Your task to perform on an android device: Ask about the travel inspiration. From the Trip.com app's AI assistance.
Image 0: 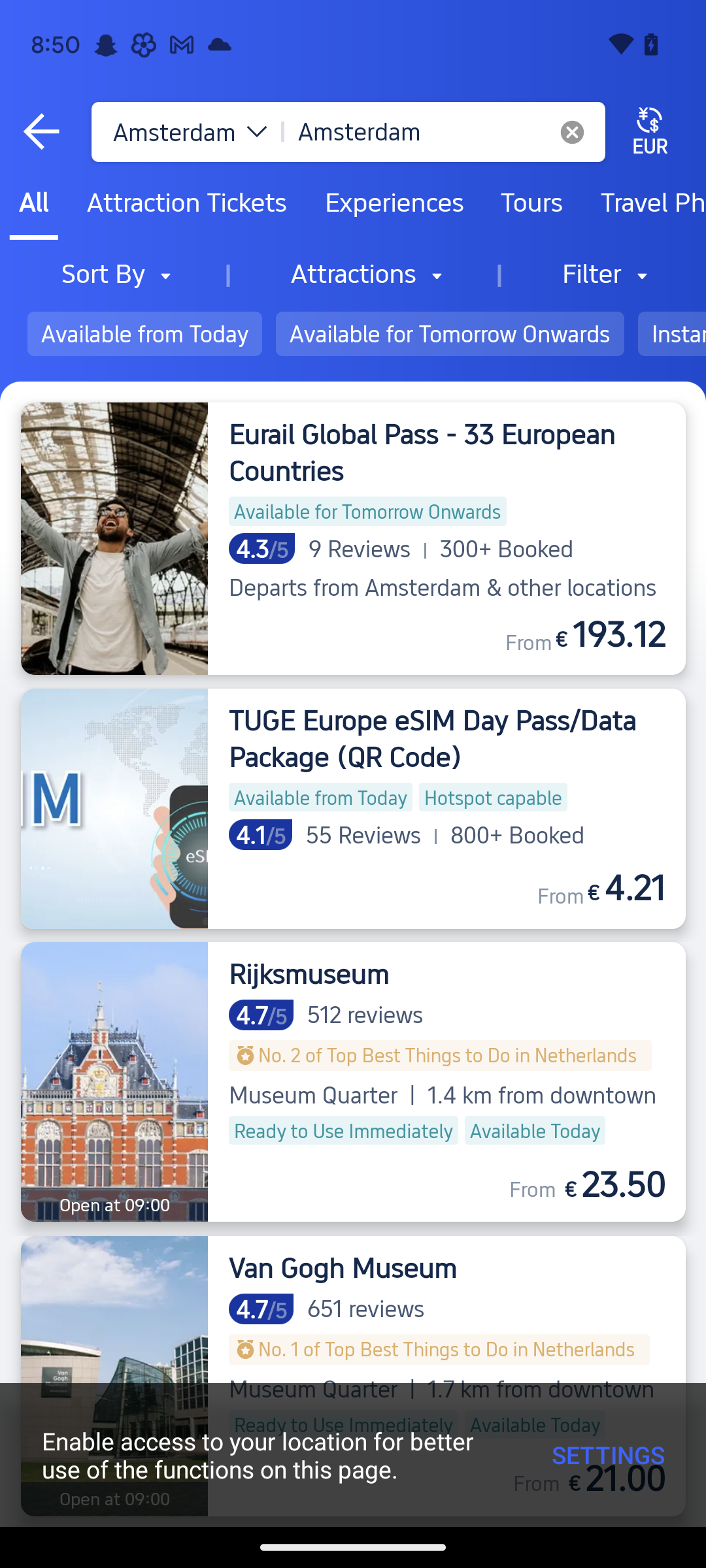
Go back to the Home screen of the app.
Step 0: press back button
Image 1: 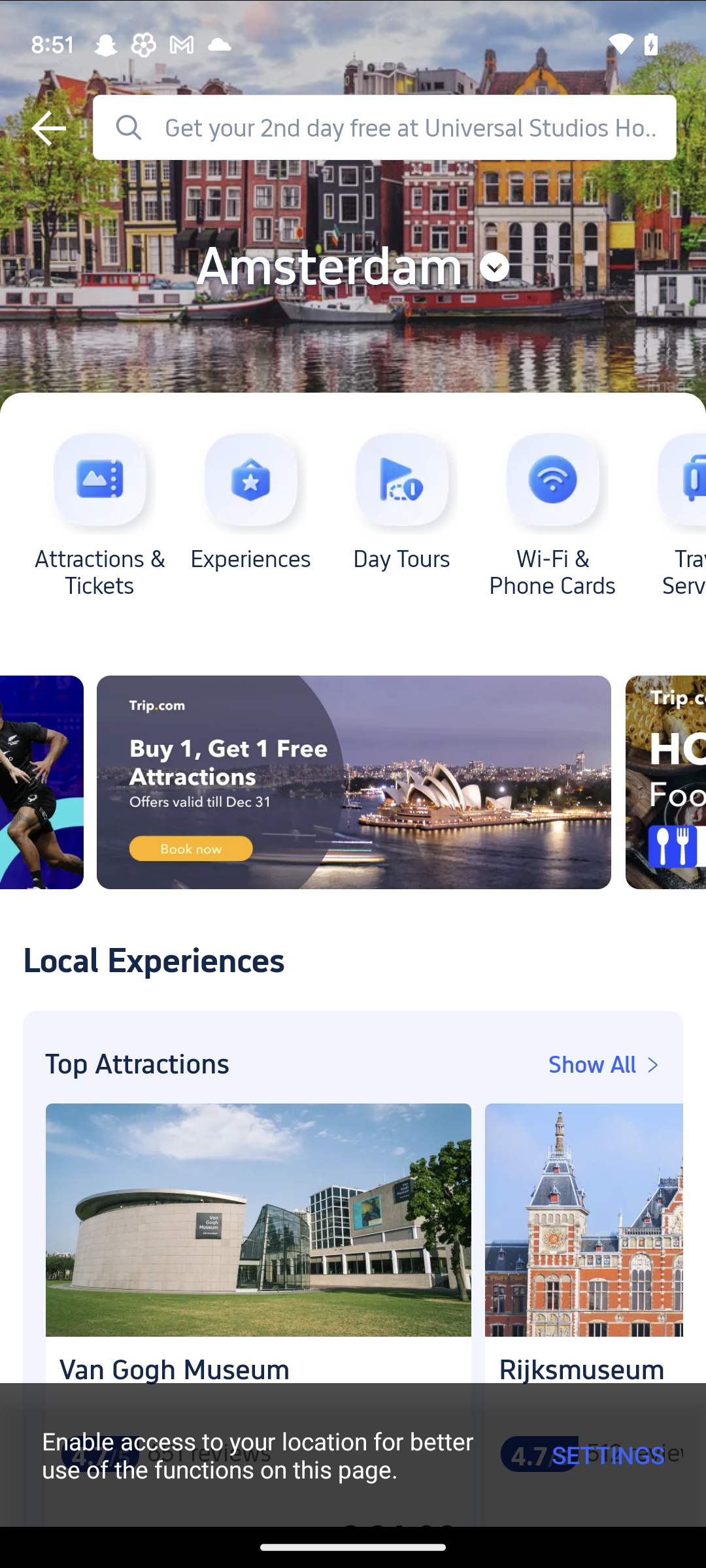
Go back to the Home screen of the app.
Step 1: press back button
Image 2: 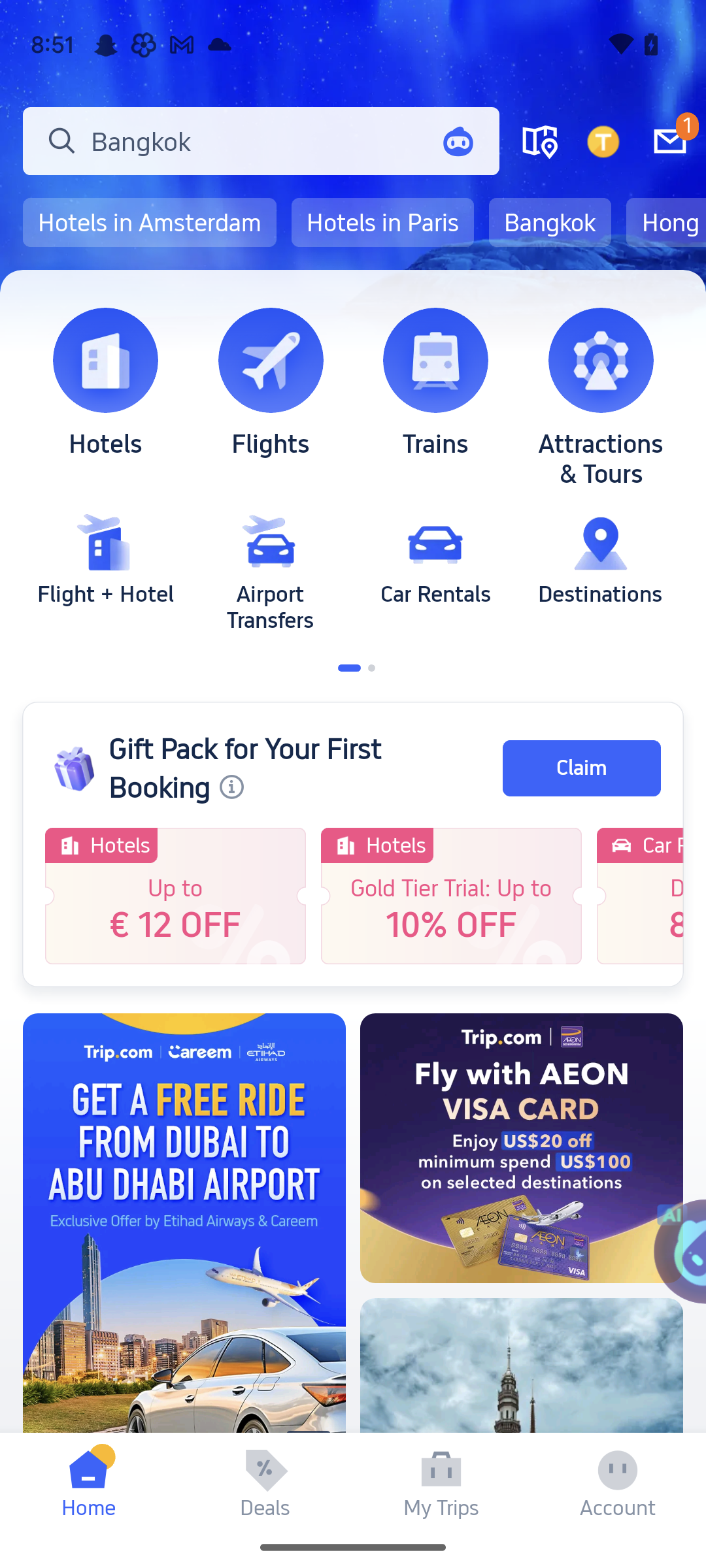
Click on the AI assistance on the right side of the screen.
Step 2: click (522, 1148)
Image 3: 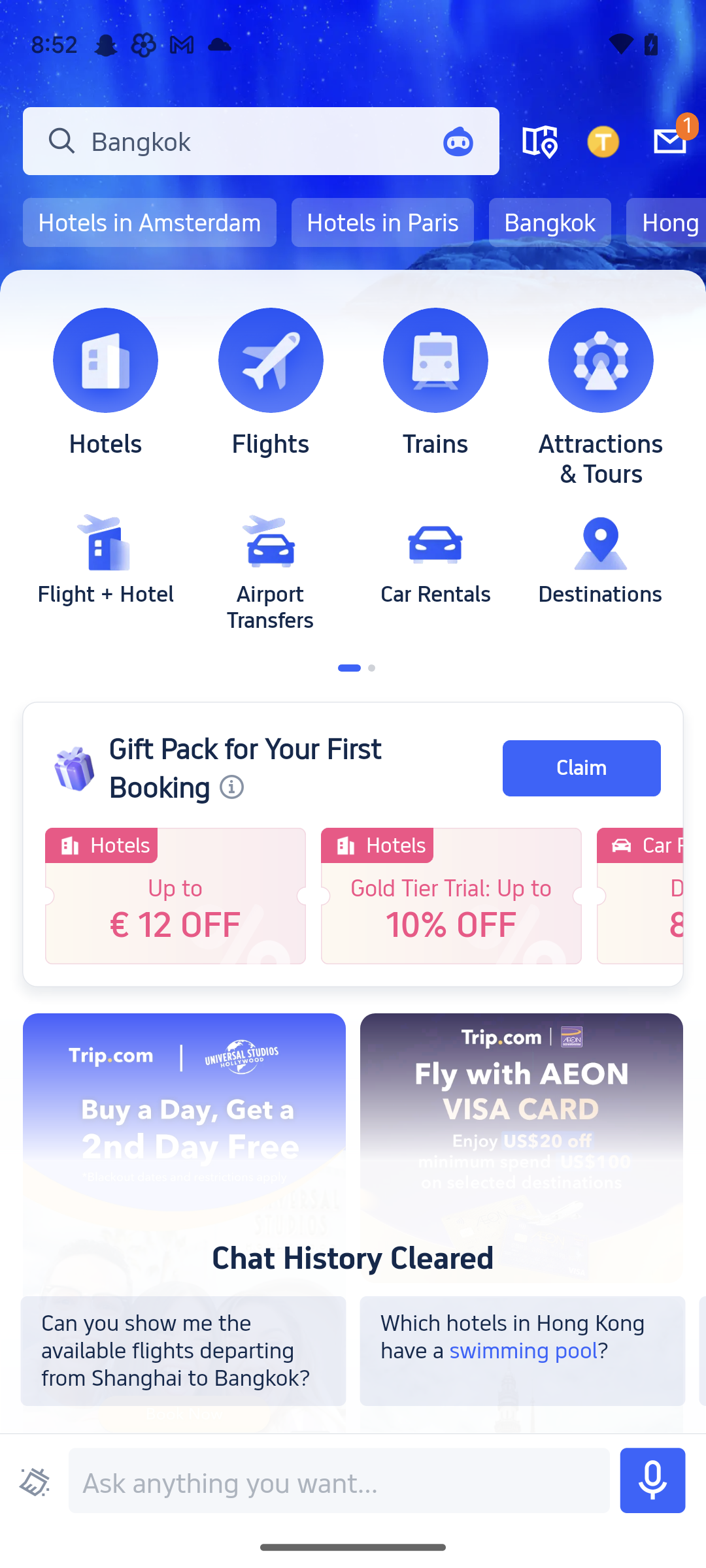
Click on the typing bar at the bottom of the screen.
Step 3: click (339, 1480)
Image 4: 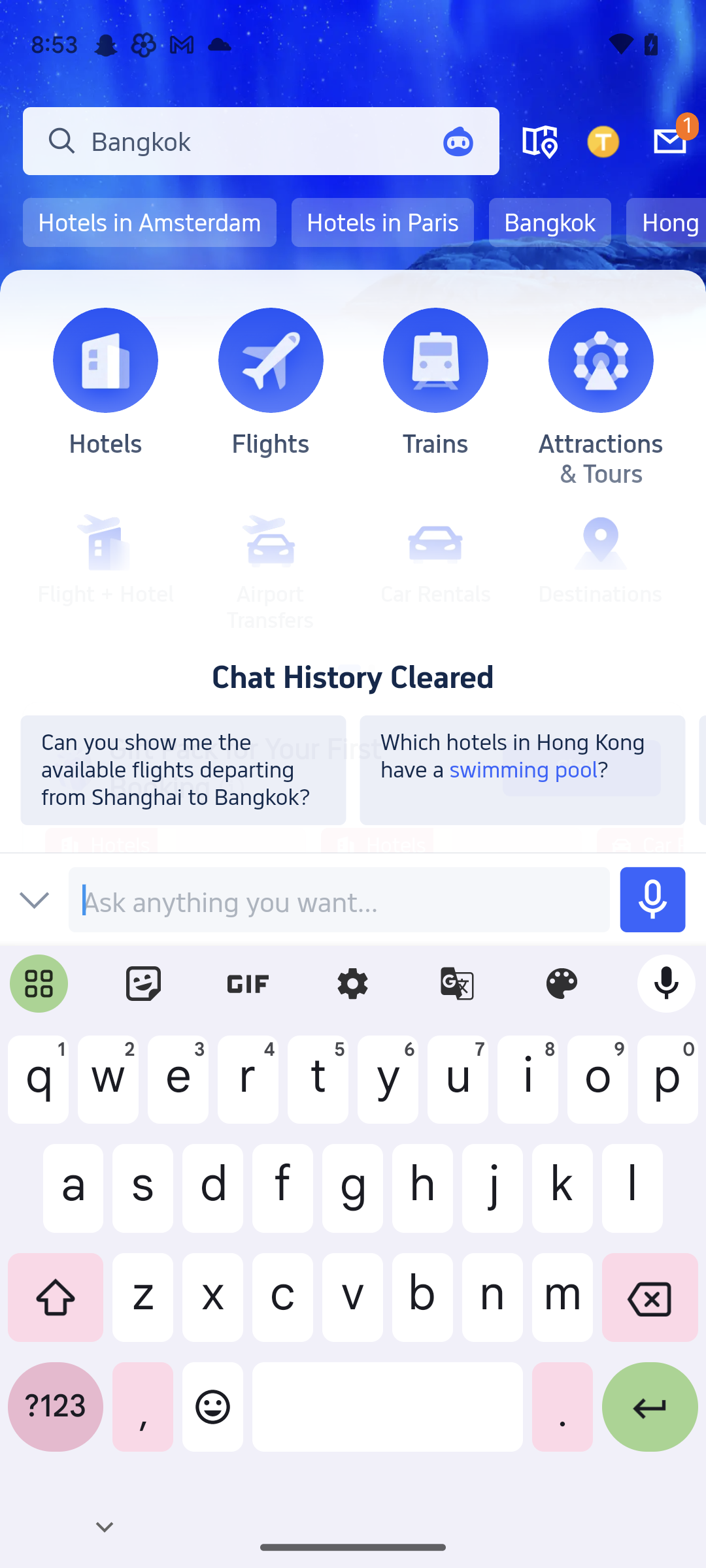
Type in Show me some travel inspiration in Europe.
Step 4: type "Show me some travel inspiration in Europe"
Image 5: 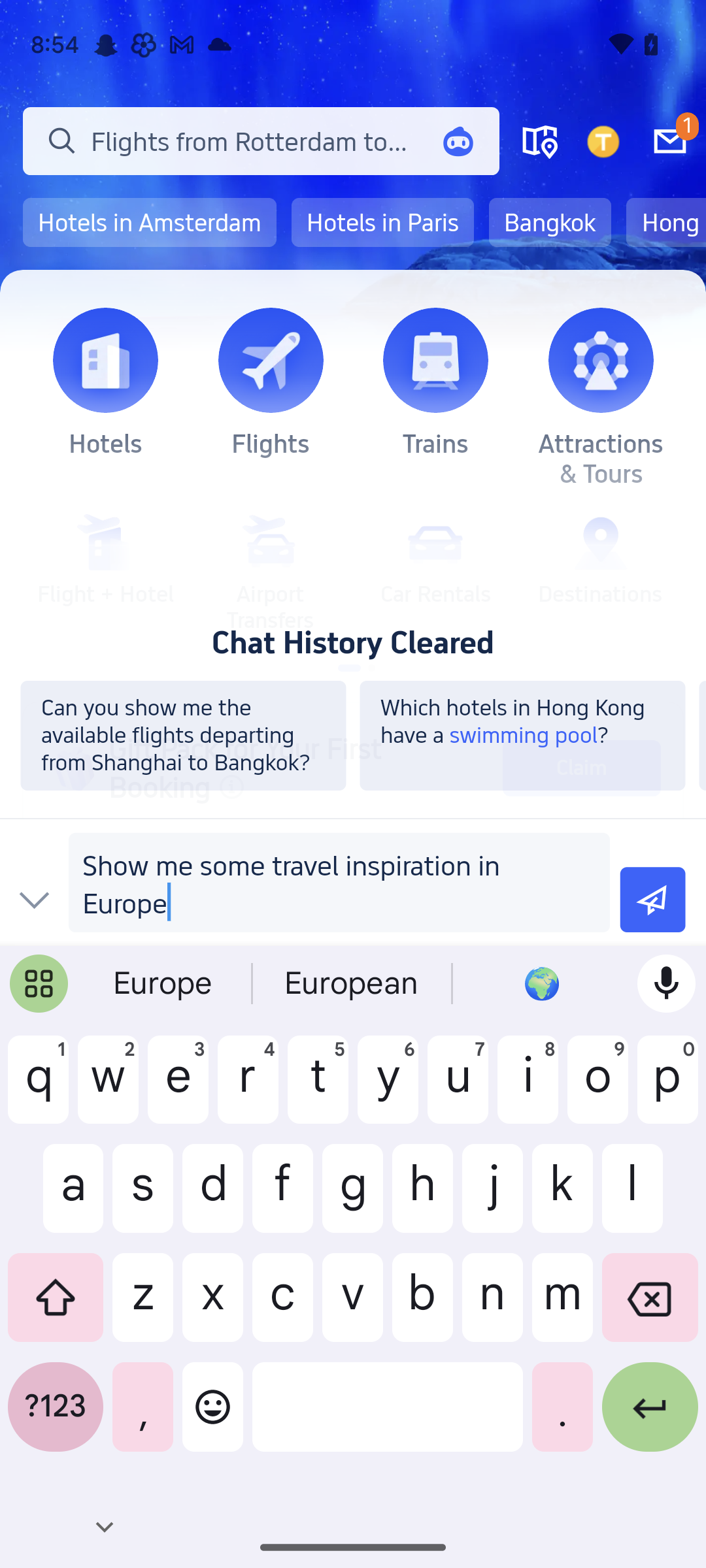
Click on the send icon.
Step 5: click (653, 900)
Image 6: 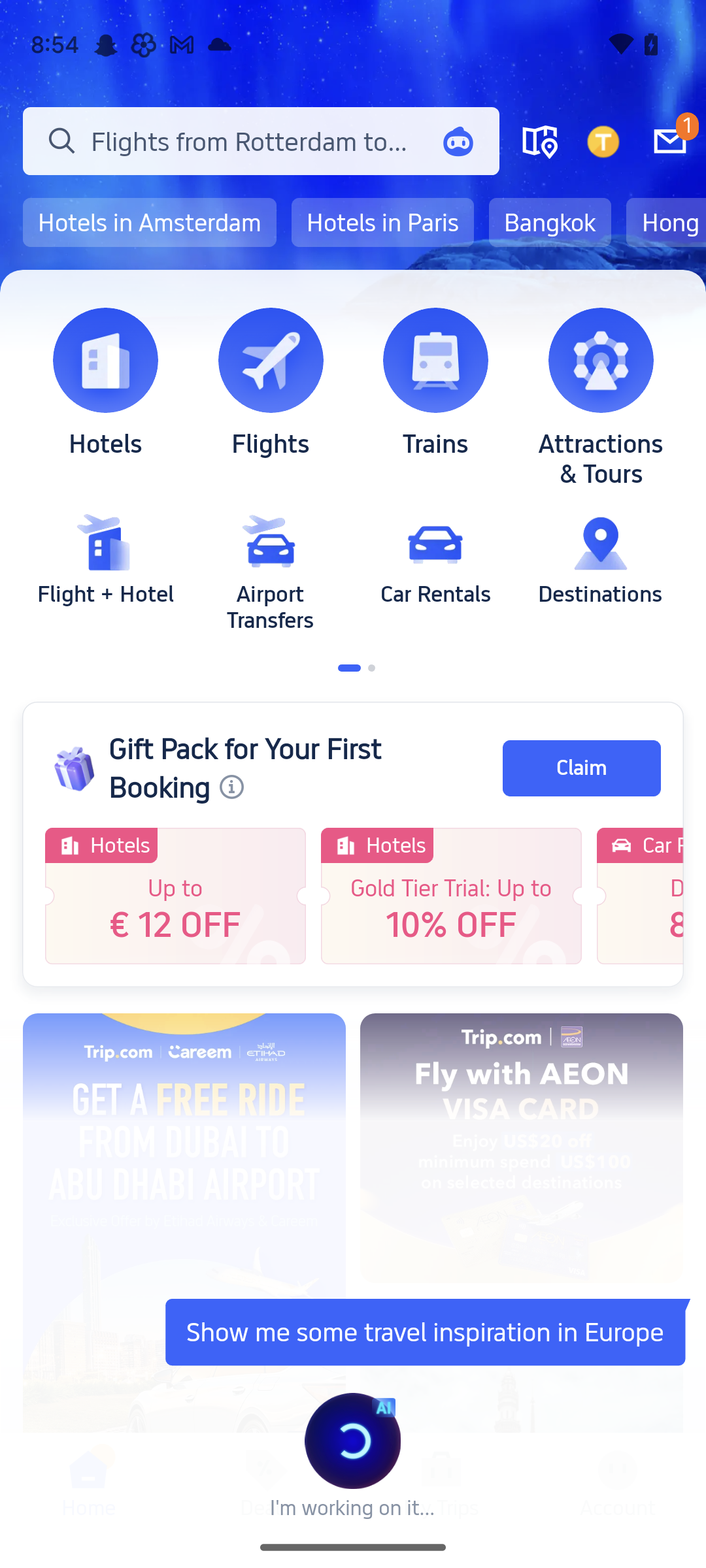
Click on the send icon.
Step 6: wait
Image 7: 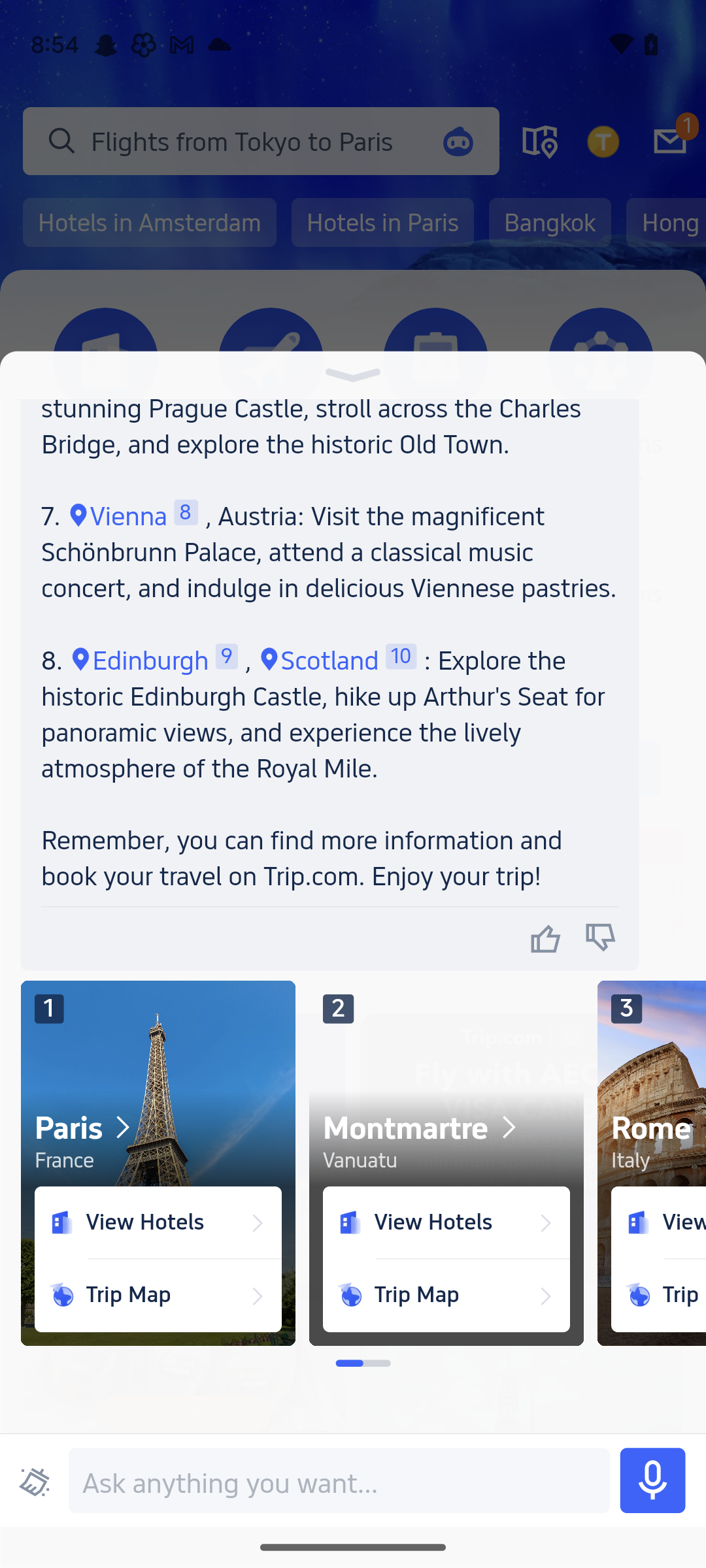
Scroll down a little to view more.
Step 7: scroll up